Your task to perform on an android device: To make it easier for me to access the client updates PDF file in the future, upload it to the Terabox app.
Image 0: 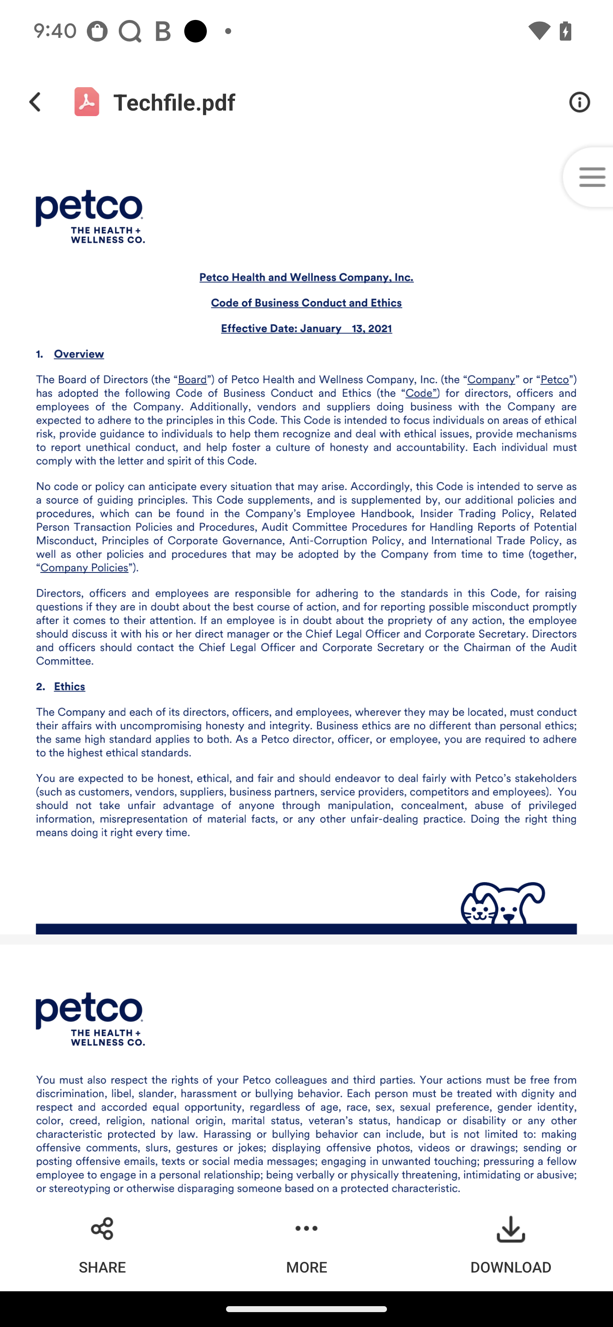
Click on the back button at the left top corner of the screen
Step 0: click (36, 95)
Image 1: 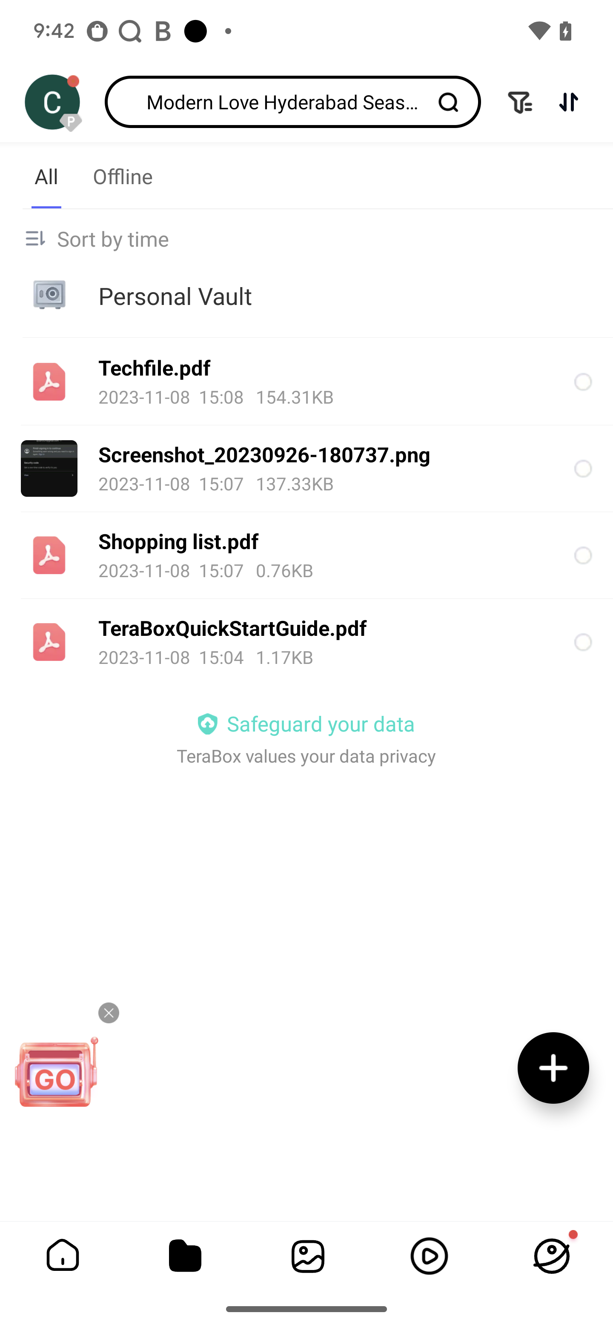
Click on the add icon to upload a new file
Step 1: click (557, 1068)
Image 2: 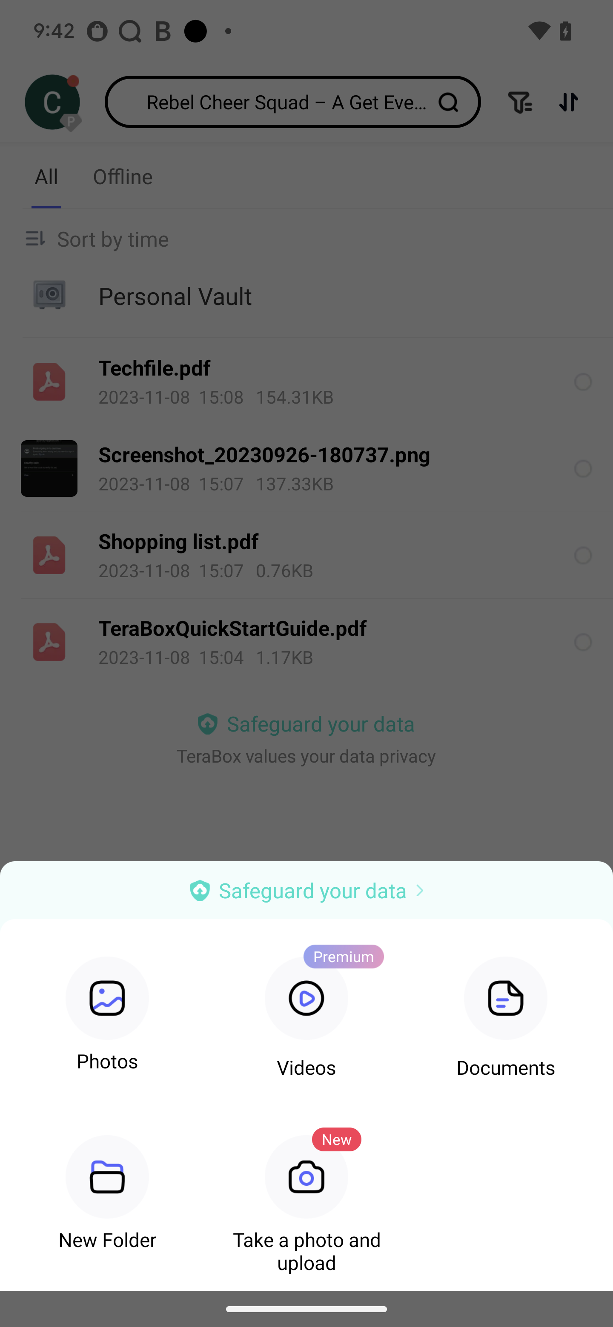
Click on the documents 
Step 2: click (505, 1019)
Image 3: 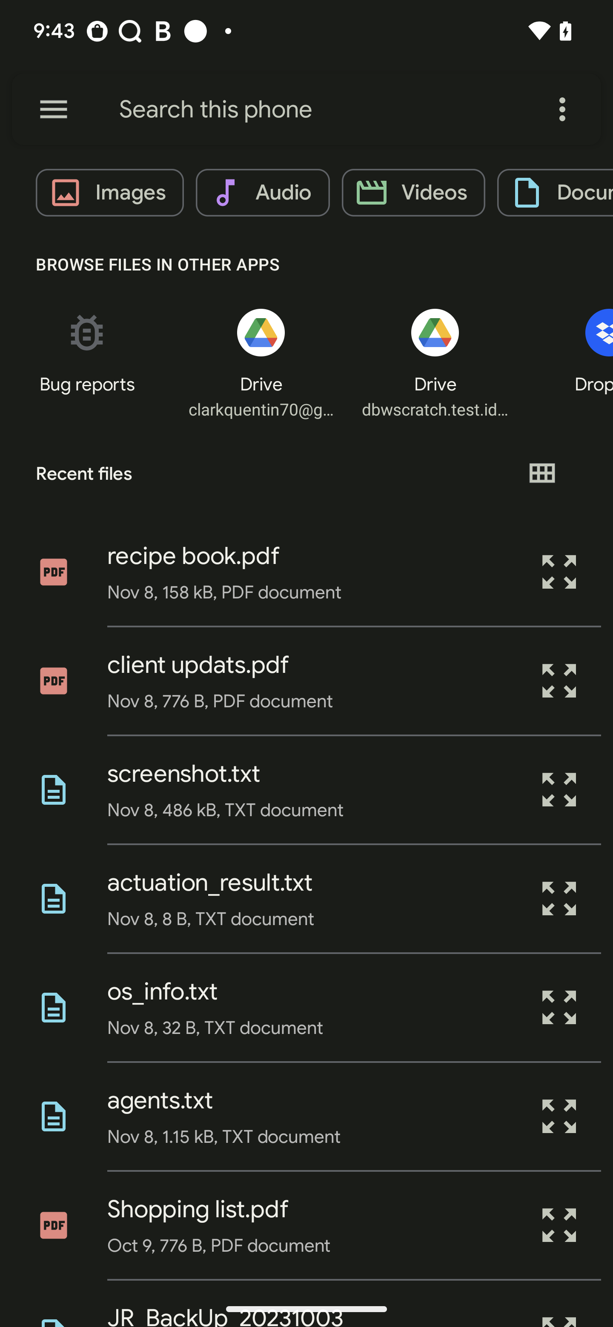
Click on the client updates 
Step 3: click (198, 665)
Image 4: 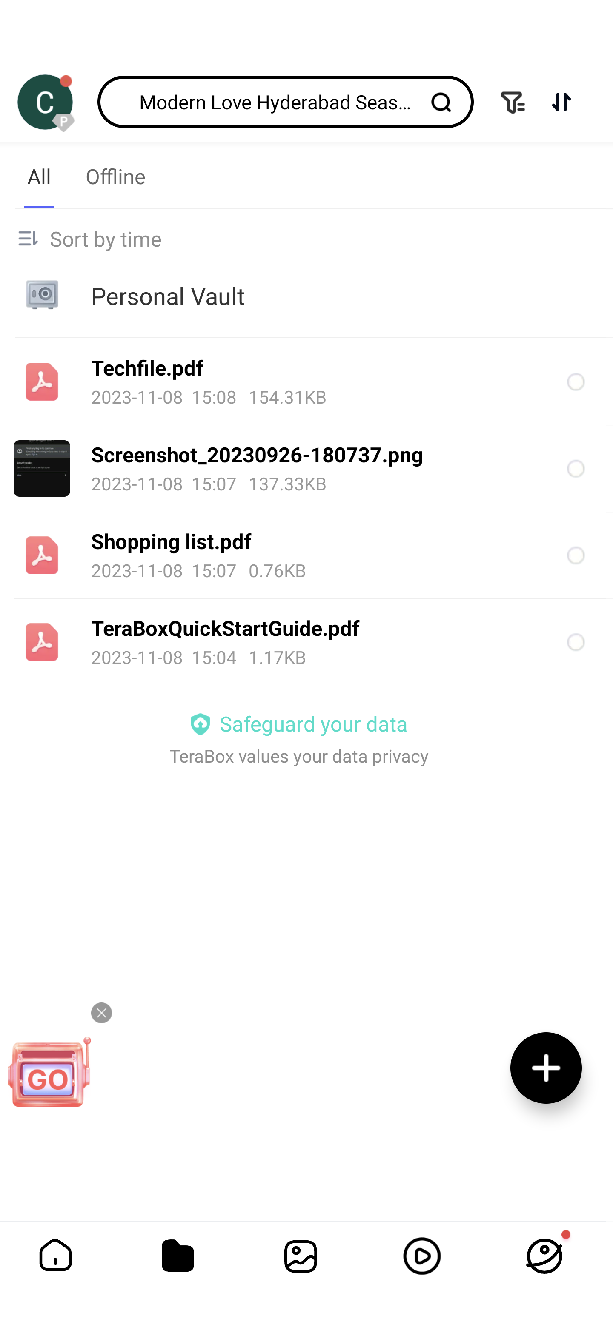
Click on the client updates 
Step 4: wait